Your task to perform on an android device: Search for shoes with Lows style Filter in the PUMA app .
Image 0: 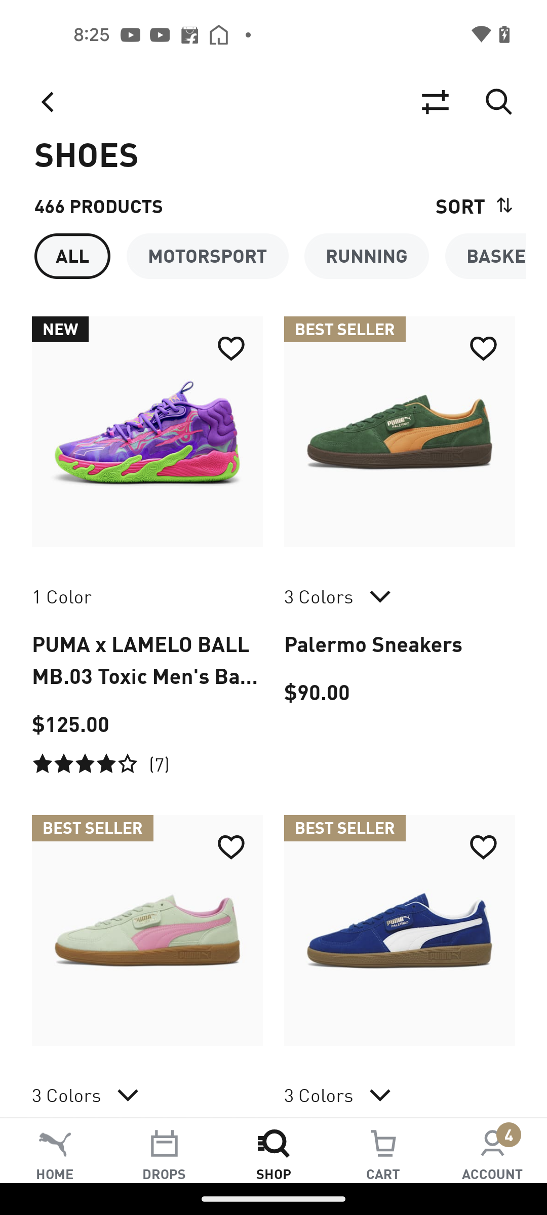
Click on the search icon at the bottom of the screen
Step 0: click (273, 1150)
Image 1: 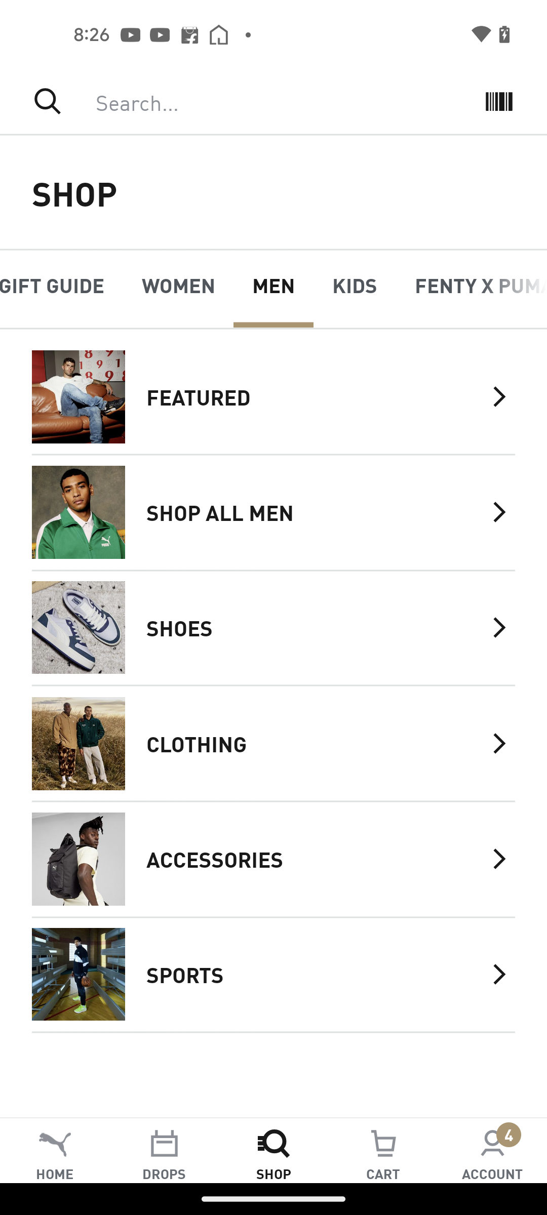
Click on the SHOES category
Step 1: click (315, 627)
Image 2: 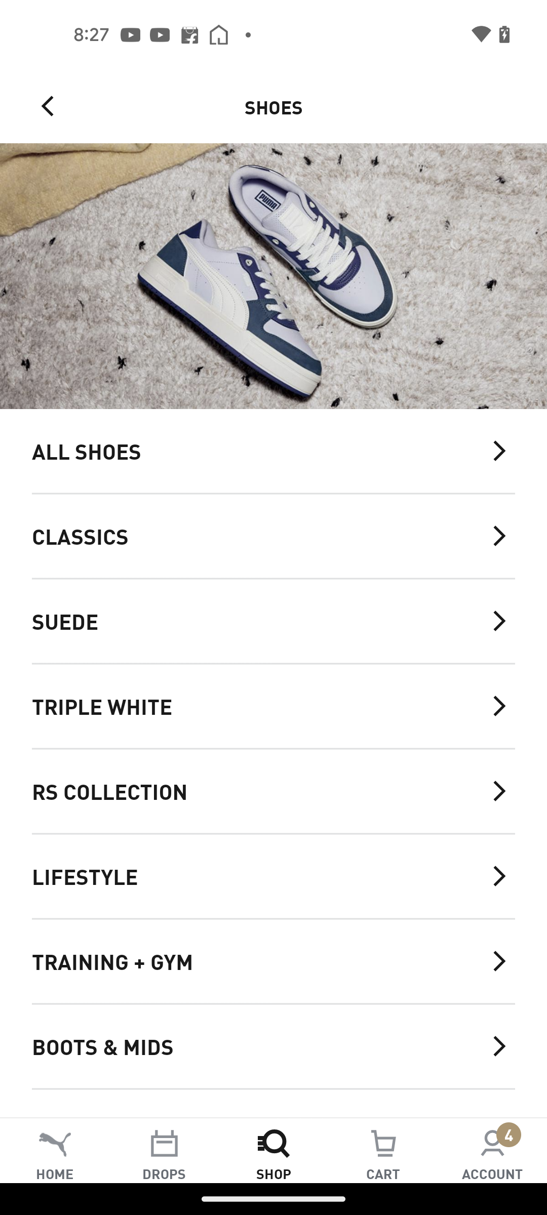
Click on the ALL SHOES Category
Step 2: click (257, 451)
Image 3: 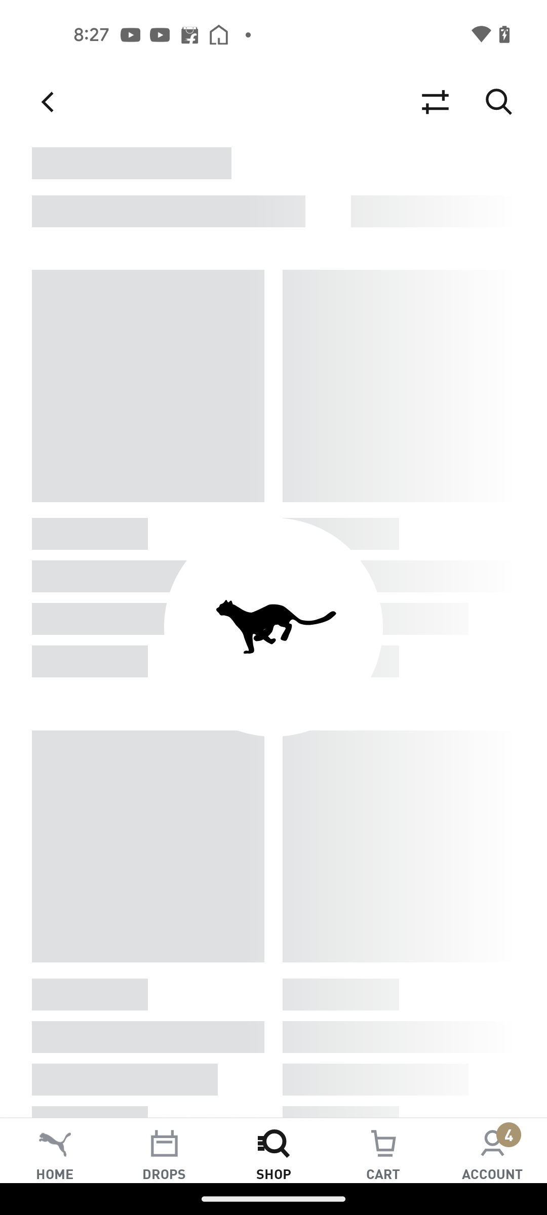
Click on the ALL SHOES Category
Step 3: wait
Image 4: 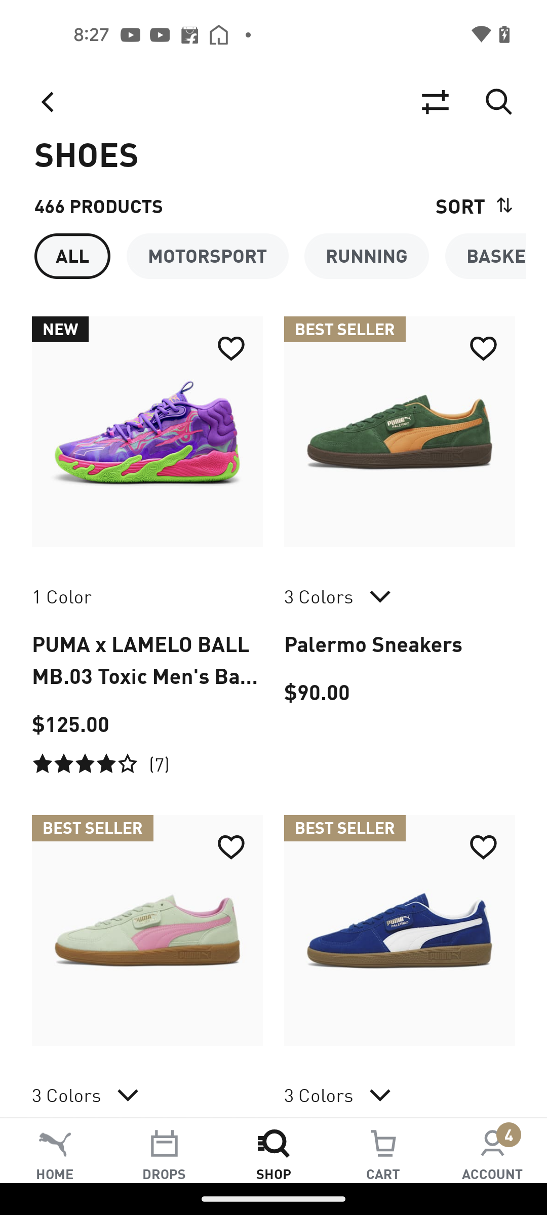
Go to the filter icon at the top right of the screen
Step 4: click (435, 102)
Image 5: 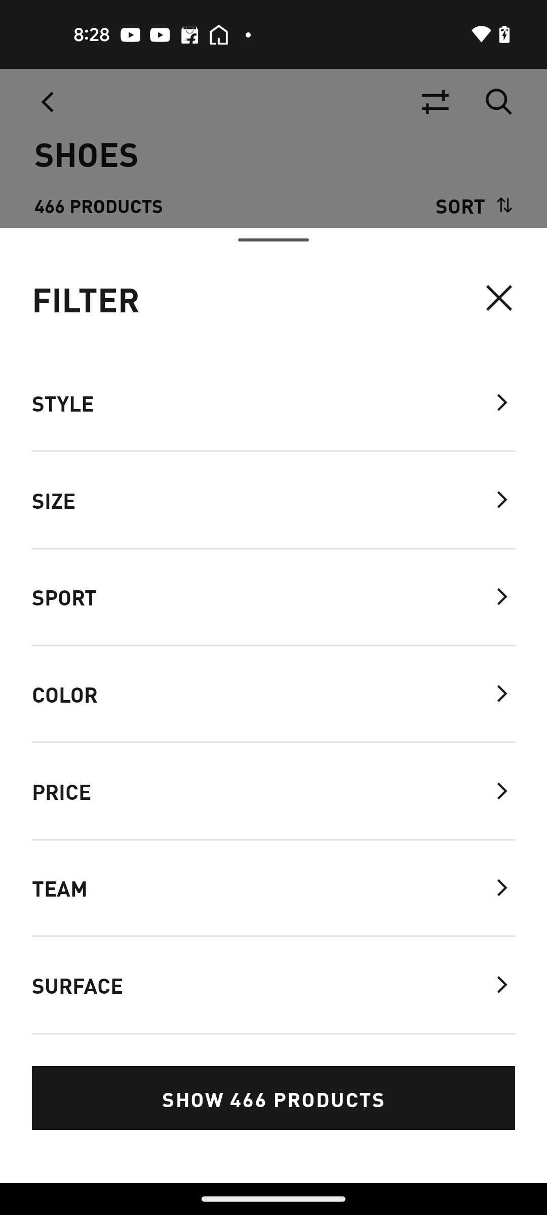
Go to the STYLE filter
Step 5: click (63, 402)
Image 6: 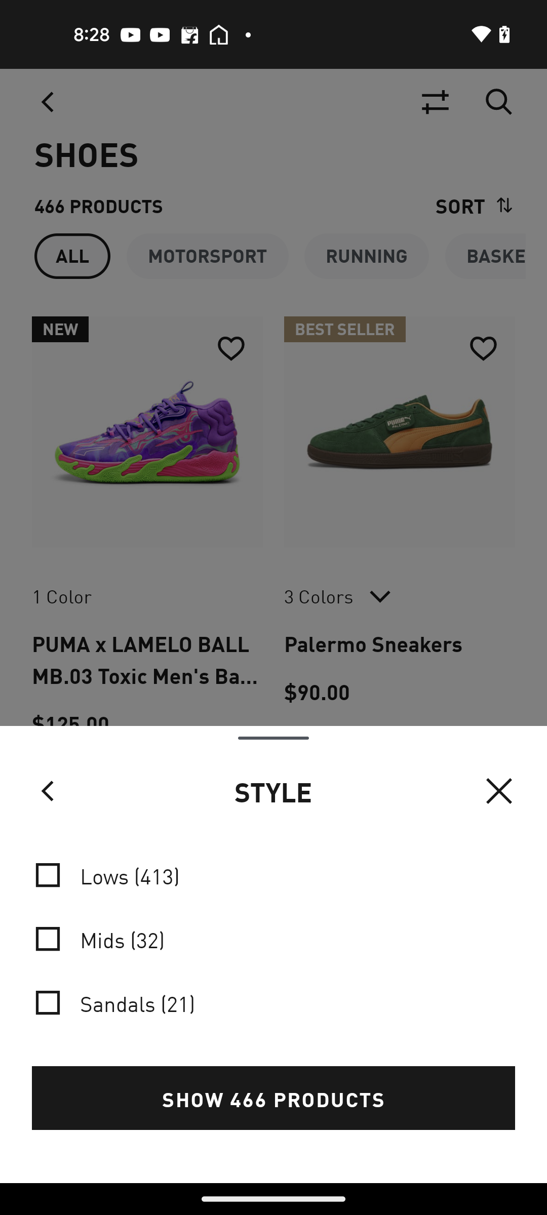
Select the Lows style filter
Step 6: click (273, 874)
Image 8: 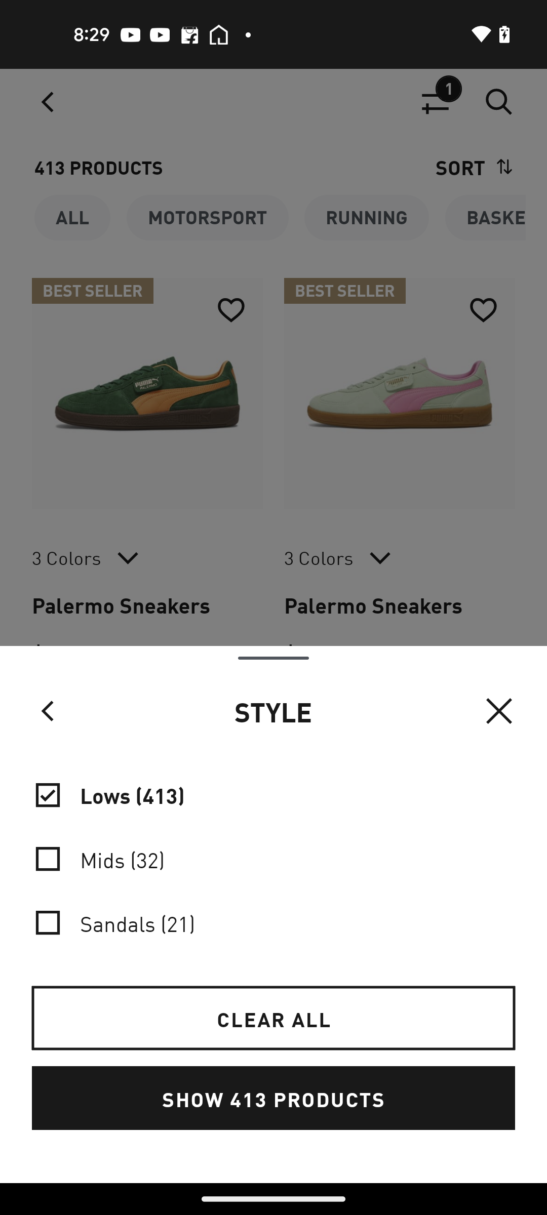
Click on the Show product button
Step 8: click (273, 1098)